Your task to perform on an android device: I want to add ZION 3 PF shoes to my wishlist in the Nike apps so that I can buy them in future.
Image 0: 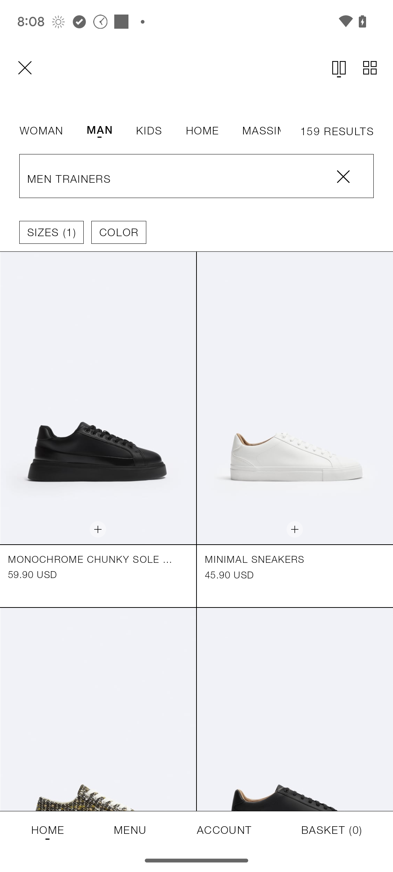
Open the Nike app.
Step 0: open app "Nike"
Image 1: 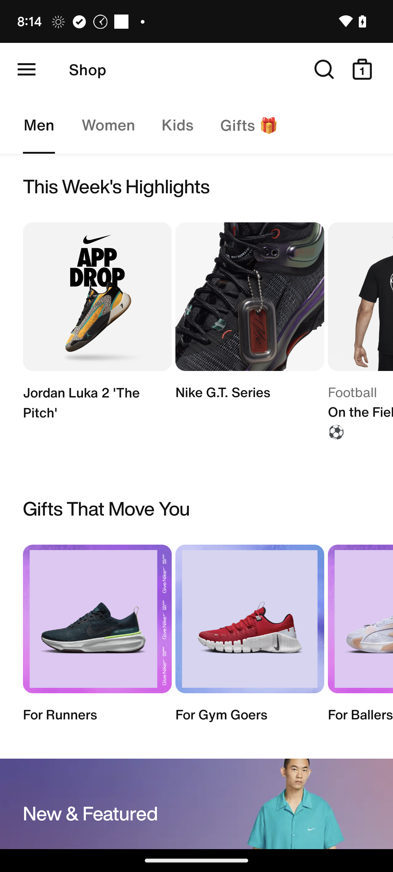
Click on the search icon at the top right.
Step 1: click (324, 69)
Image 2: 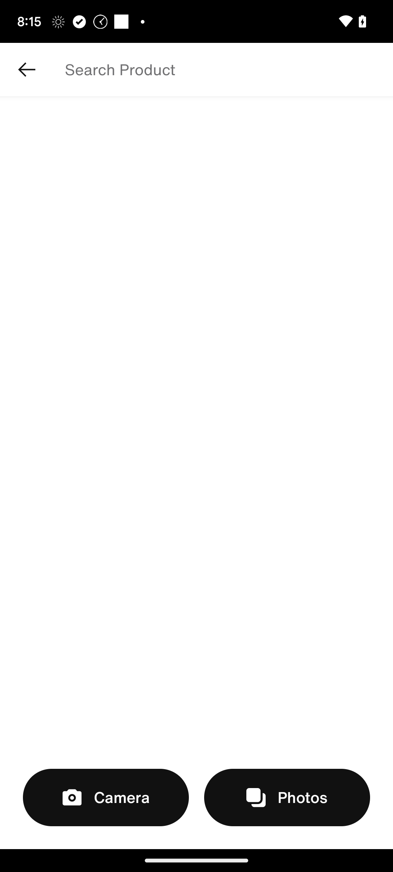
Click on the search bar.
Step 2: click (227, 69)
Image 3: 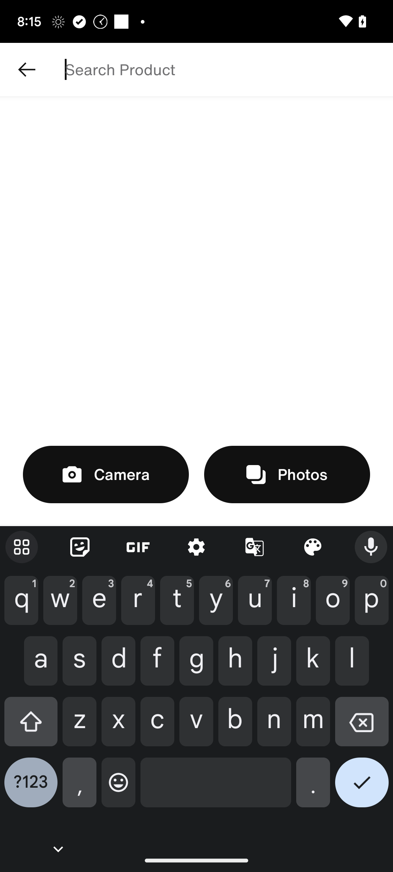
Enter the product name which is Zion 3 pf.
Step 3: type "Zion 3 pf"
Image 4: 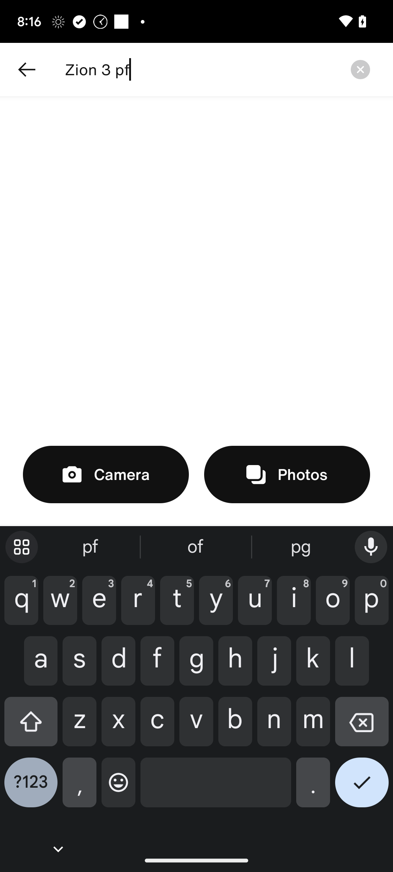
Click on the tick button from the keyboard.
Step 4: click (362, 788)
Image 5: 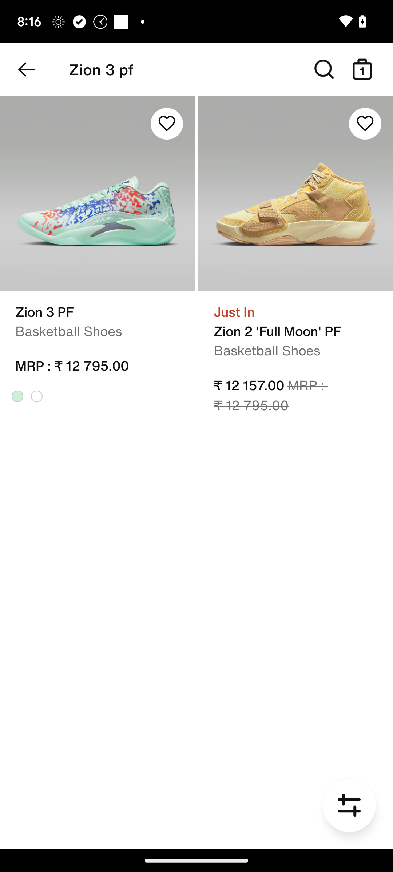
Choose the first option.
Step 5: click (97, 193)
Image 6: 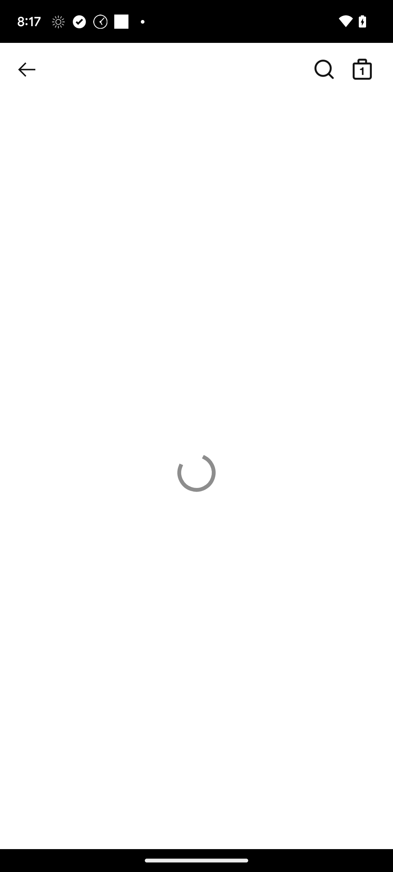
Choose the first option.
Step 6: wait
Image 7: 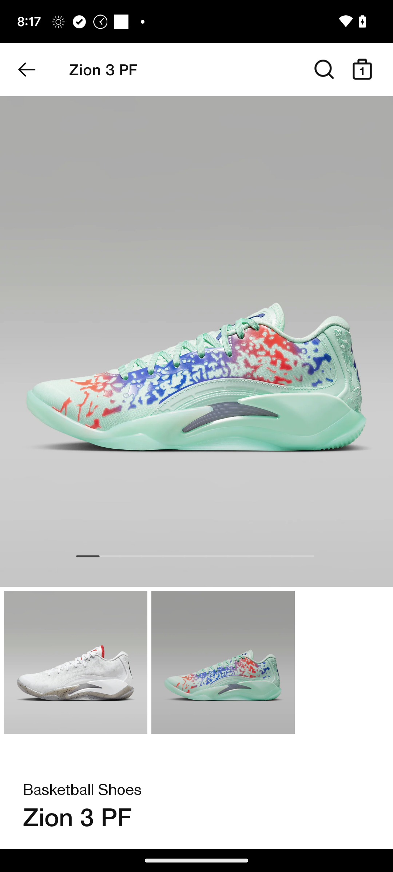
Swipe down to view the Add to wishlist option.
Step 7: scroll down
Image 8: 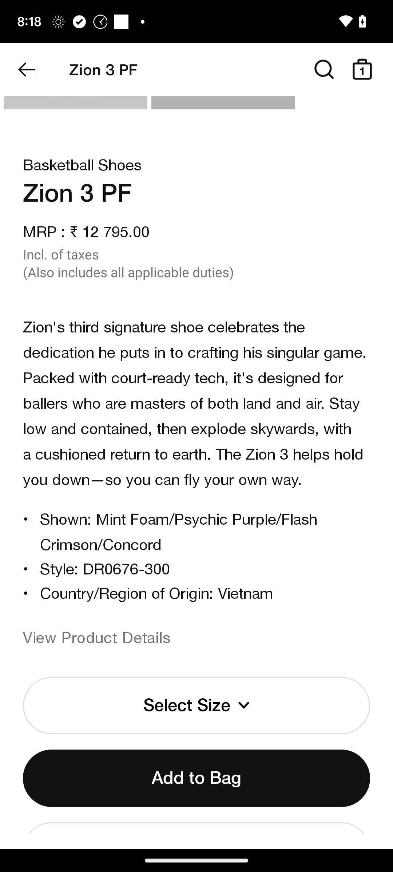
Swipe down to view the Add to wishlist option.
Step 8: wait
Image 9: 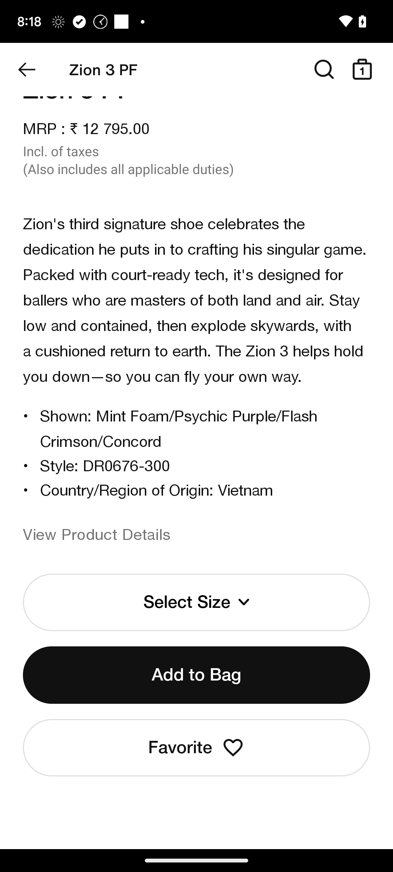
Click on the favorite option.
Step 9: click (180, 747)